Your task to perform on an android device: In the Docs App, In business letters, preview the letter and make the necessary changes to it.
Image 1: 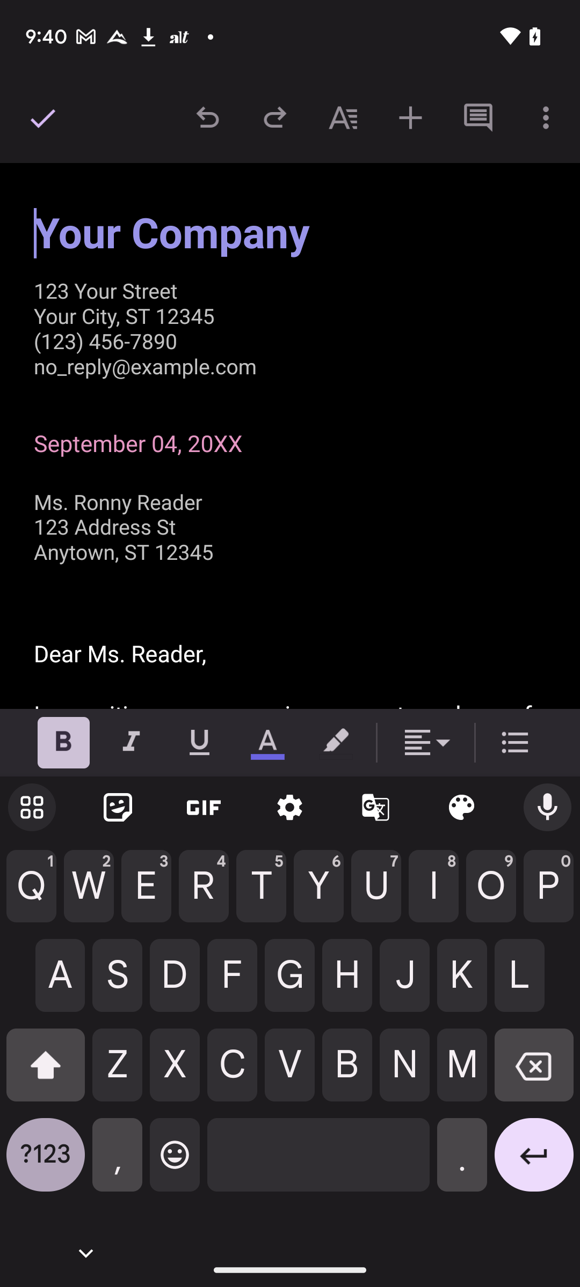
swipe right on the space bar to erase your company
Step 1: scroll left
Image 2: 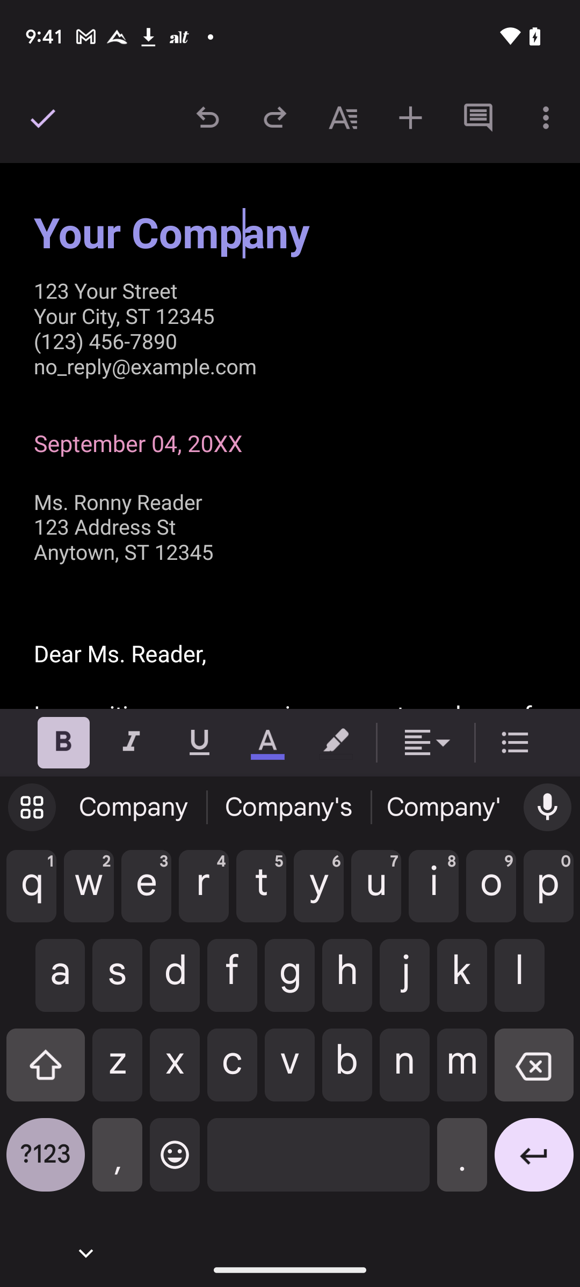
swipe right on the space bar to erase your company
Step 2: scroll left
Image 3: 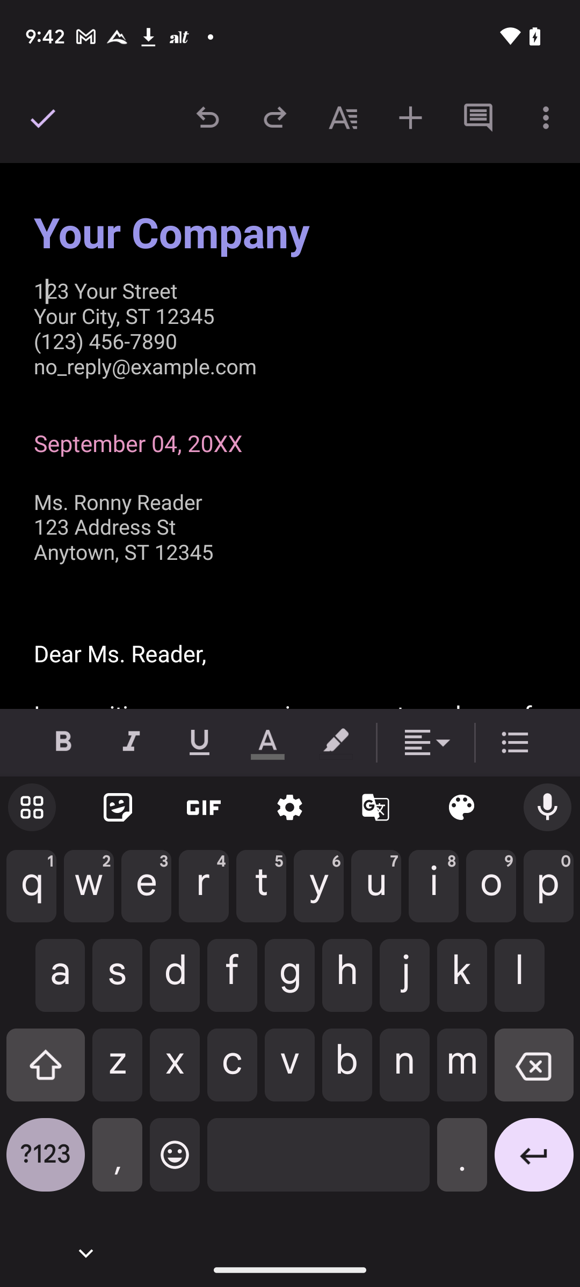
Click on the back space icon key
Step 3: click (534, 1073)
Image 6: 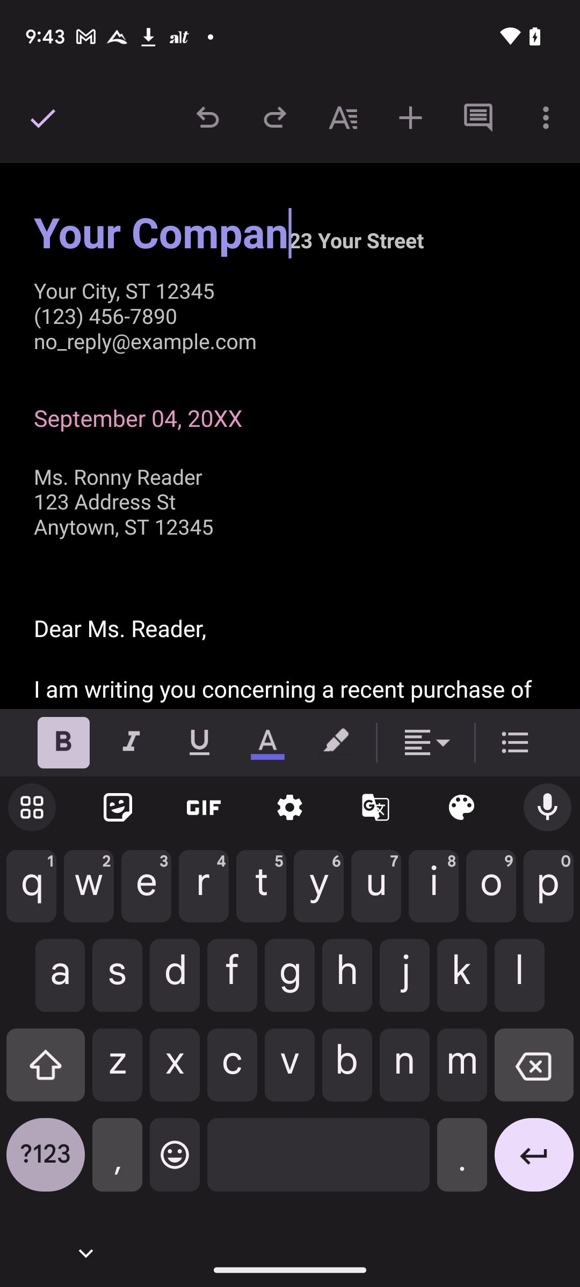
Click on the back space icon key
Step 6: click (534, 1073)
Image 7: 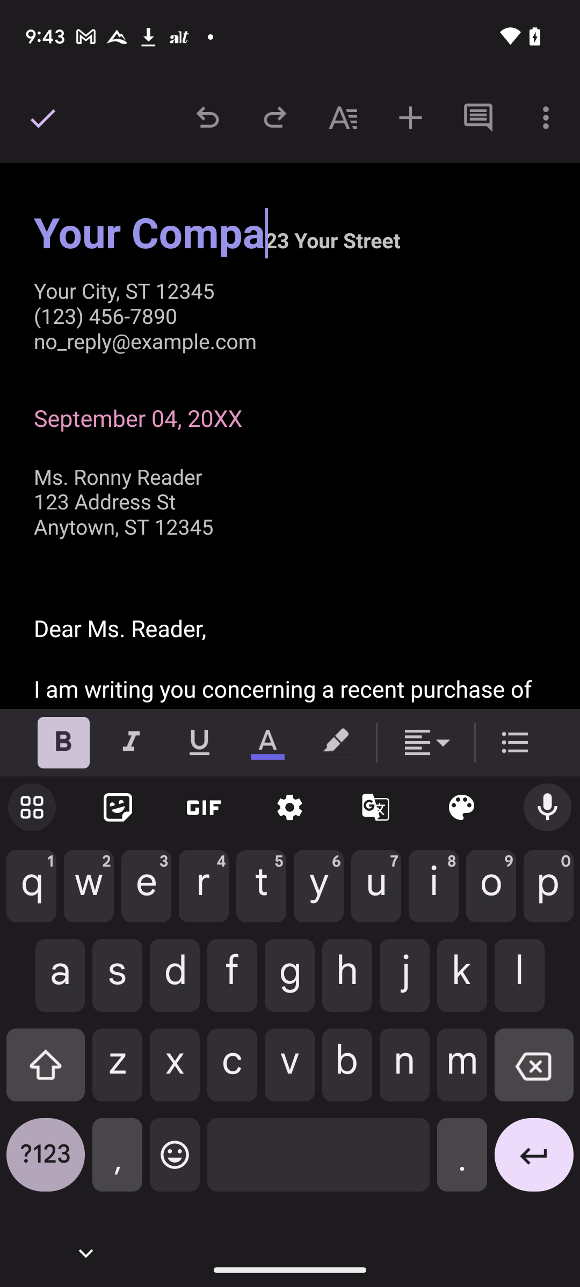
Click on the back space icon key
Step 7: click (534, 1073)
Image 8: 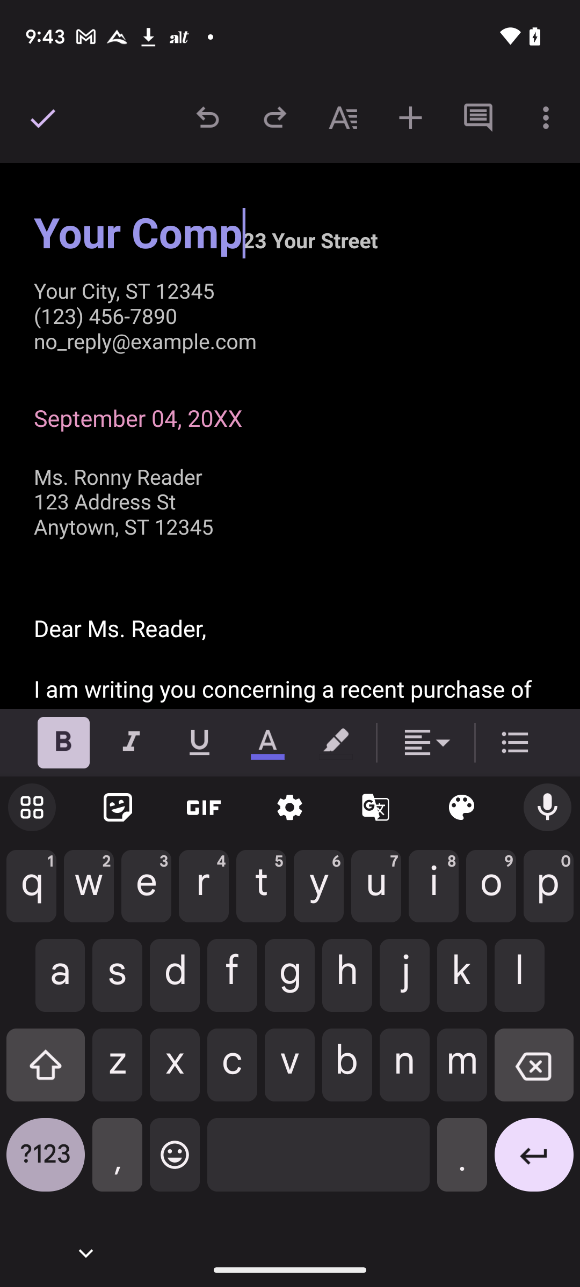
Click on the back space icon key
Step 8: click (534, 1073)
Image 9: 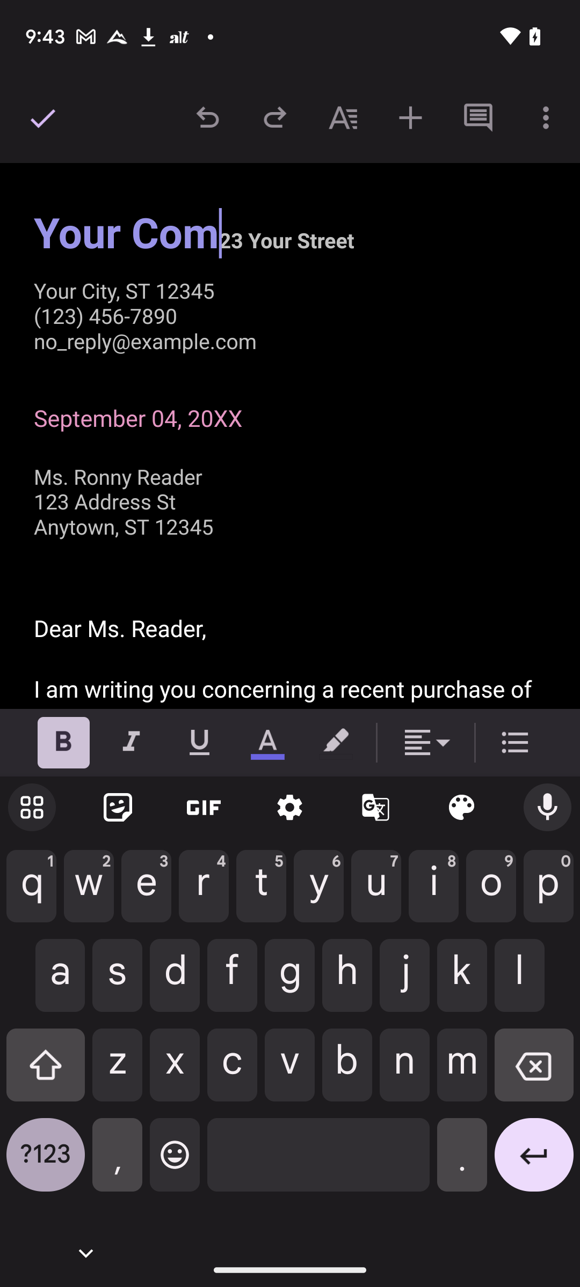
Click on the back space icon key
Step 9: click (534, 1073)
Image 10: 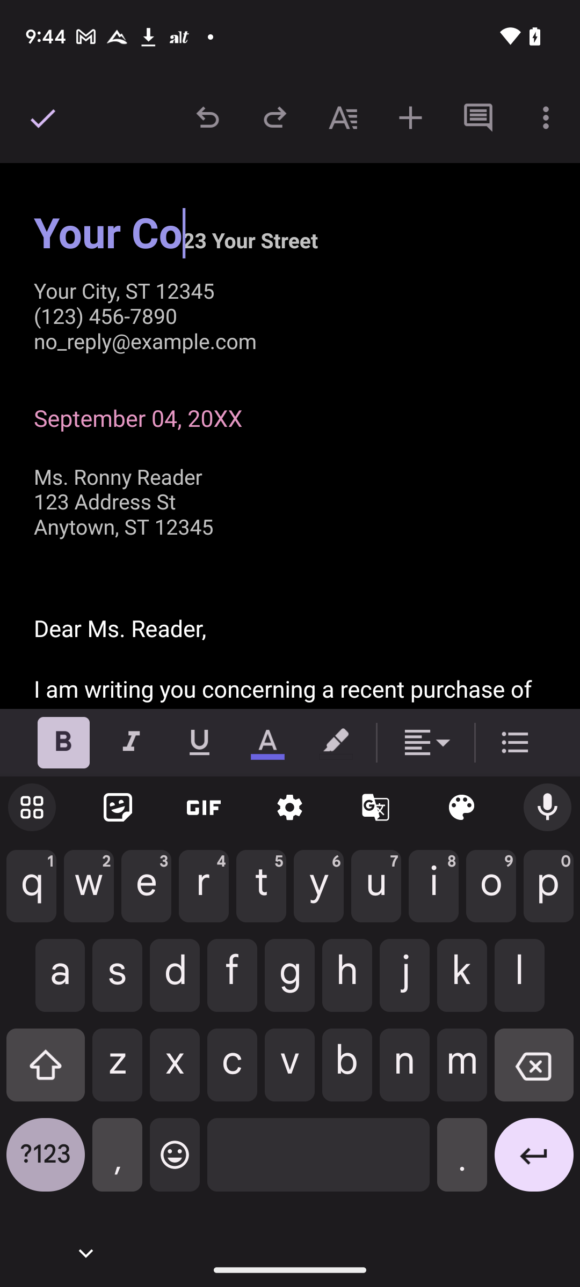
Click on the back space icon key
Step 10: click (534, 1073)
Image 11: 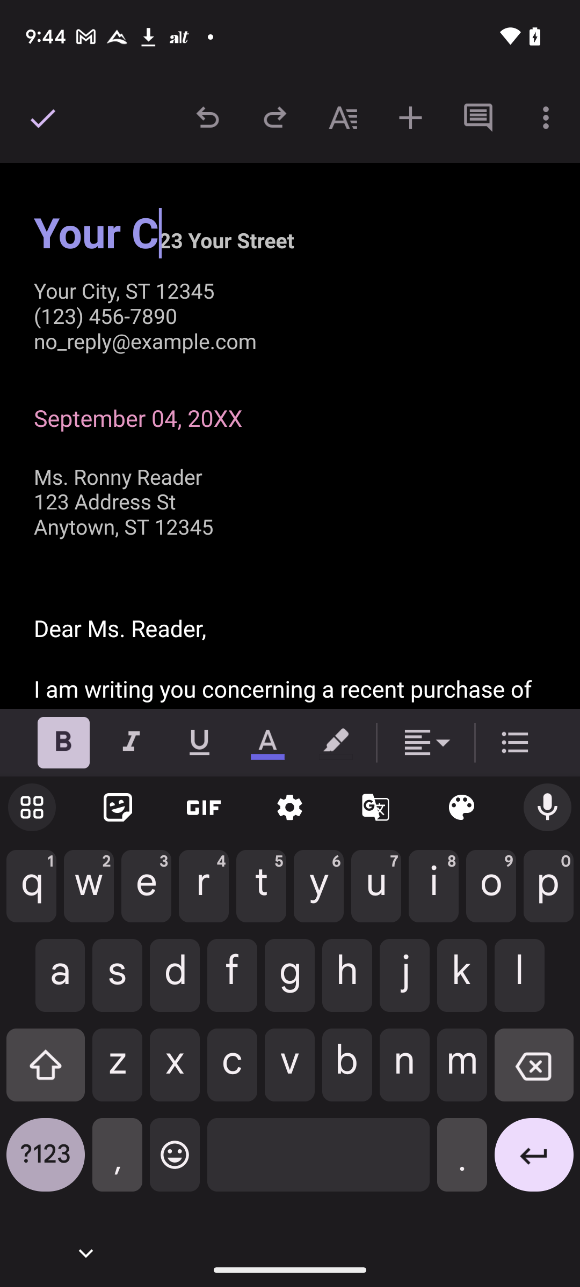
Click on the back space icon key
Step 11: click (534, 1073)
Image 12: 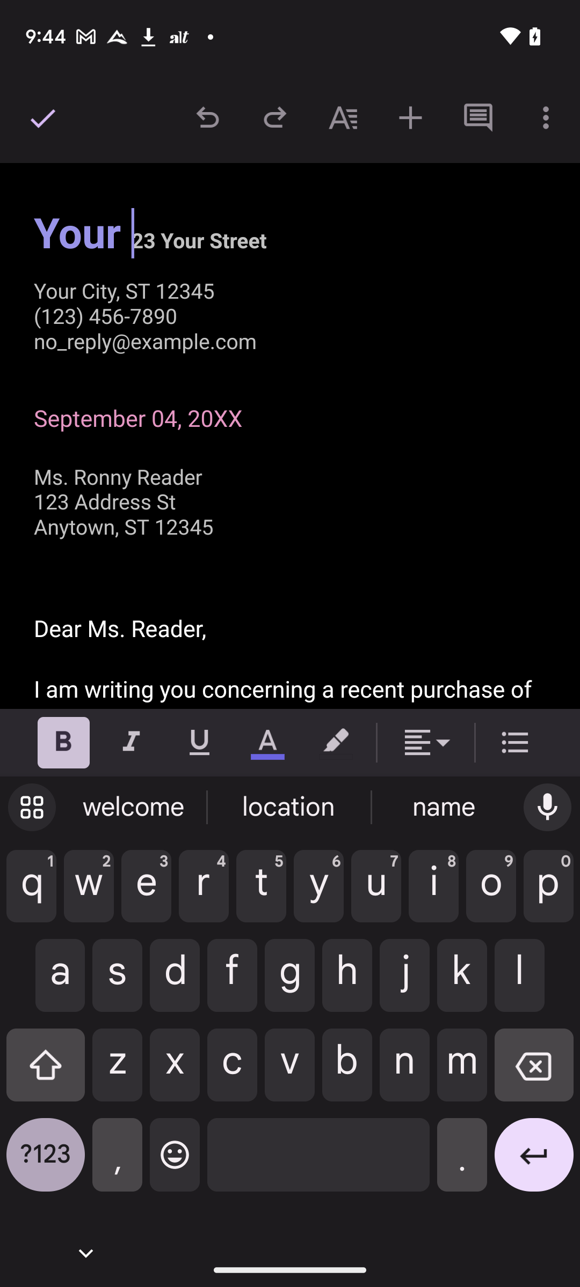
Click on the back space icon key
Step 12: click (534, 1073)
Image 13: 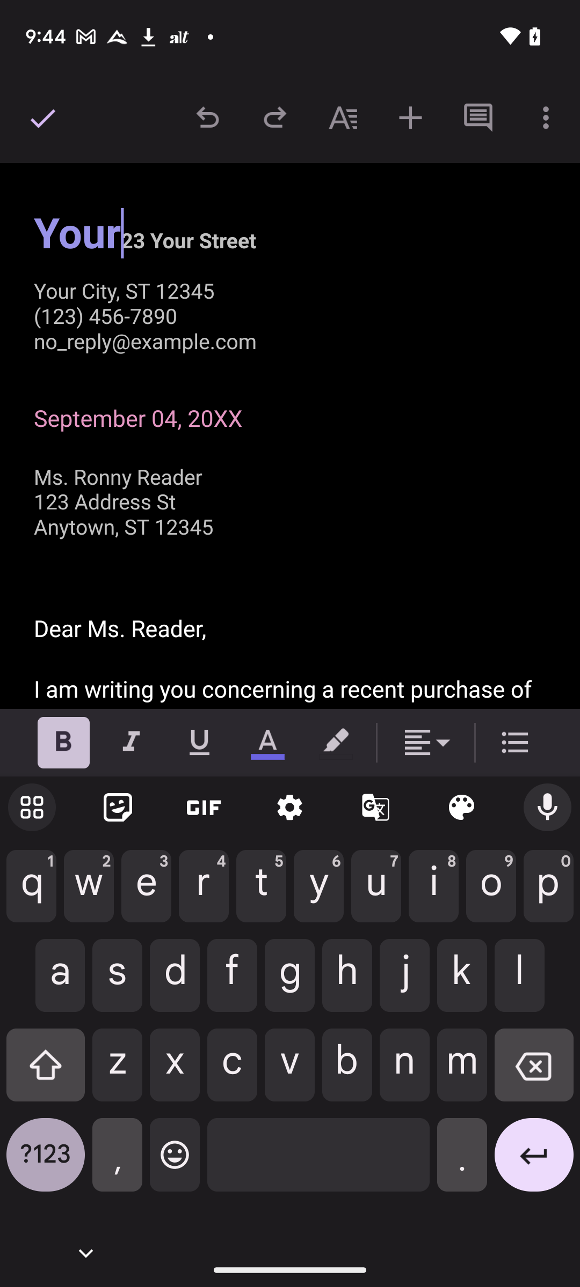
Click on the back space icon key
Step 13: click (534, 1073)
Image 14: 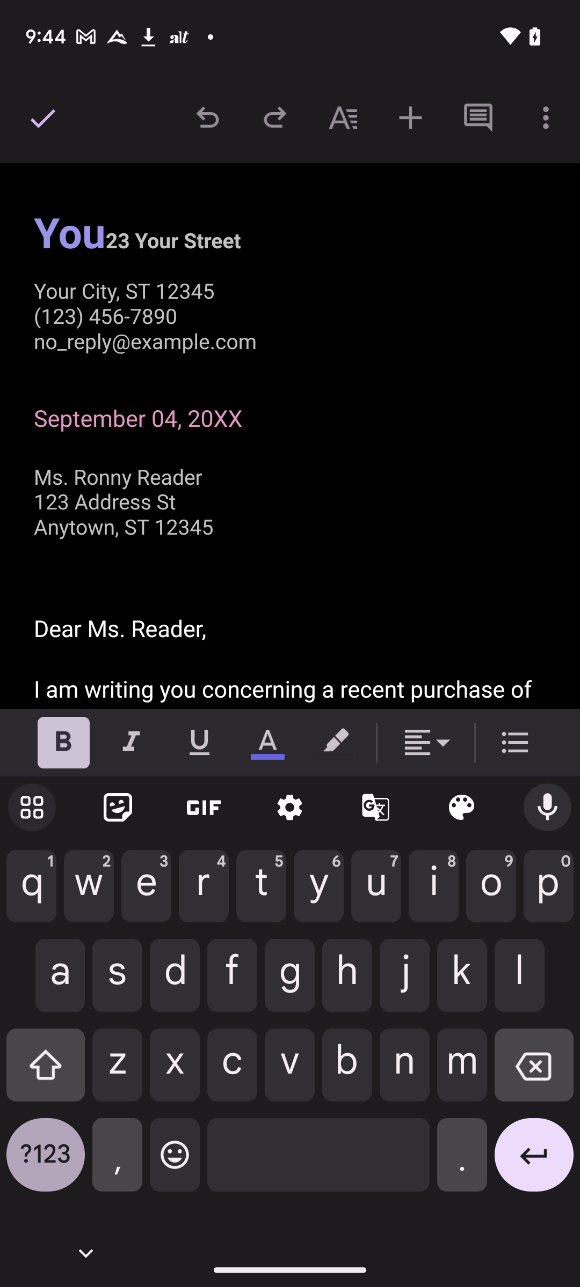
Click on the back space icon key
Step 14: click (534, 1073)
Image 15: 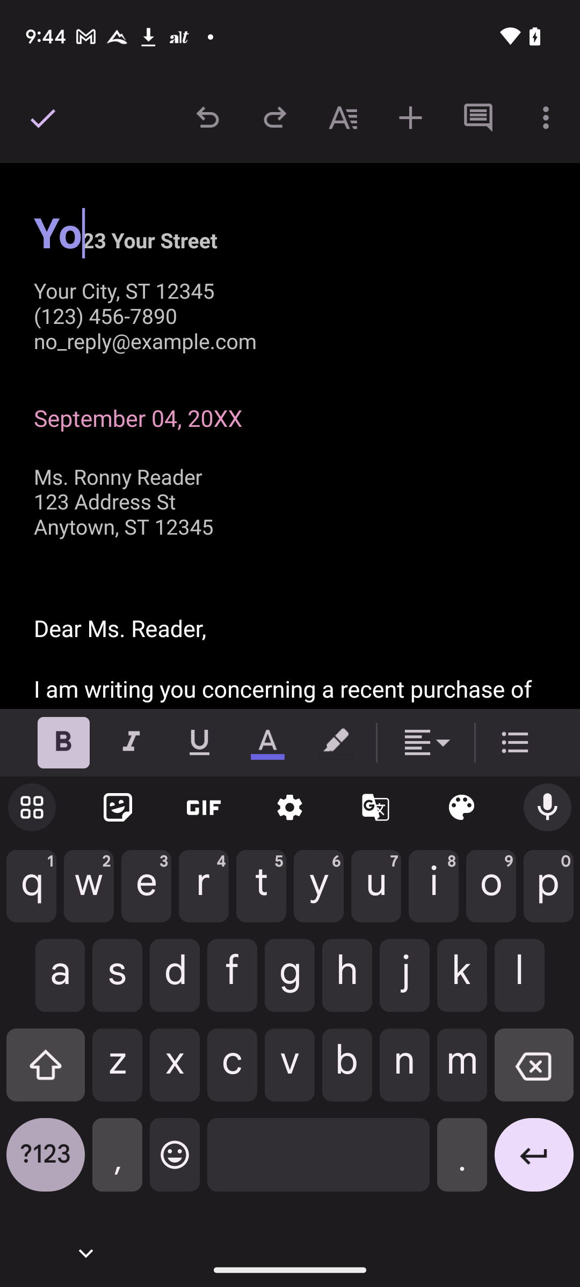
Click on the back space icon key
Step 15: click (534, 1073)
Image 16: 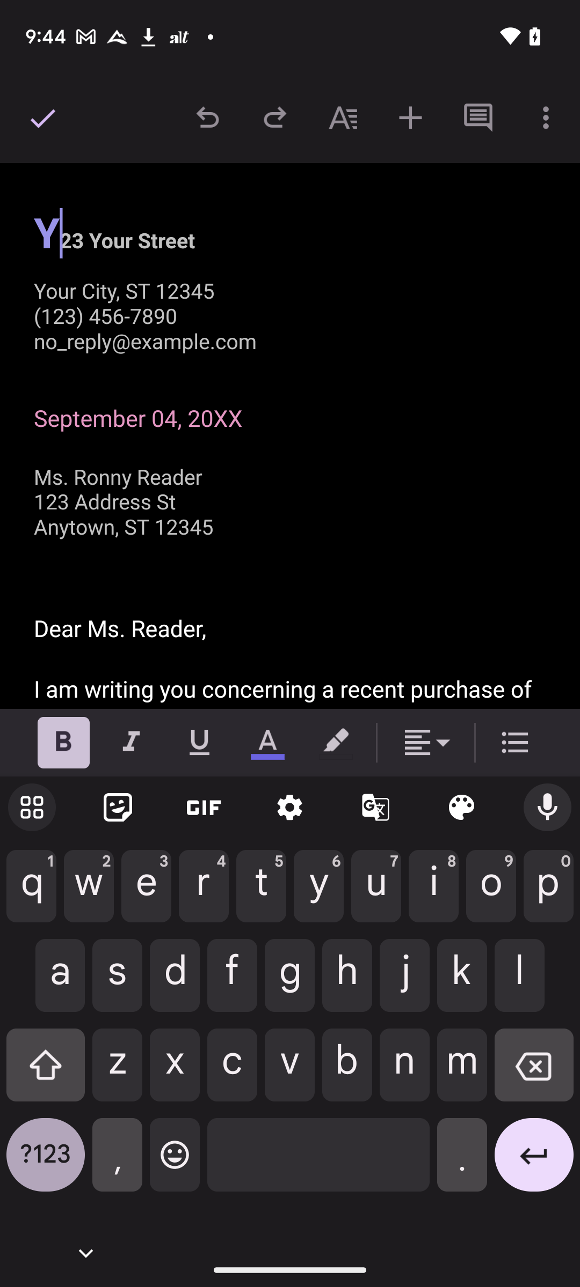
Click on the back space icon key
Step 16: click (534, 1073)
Image 17: 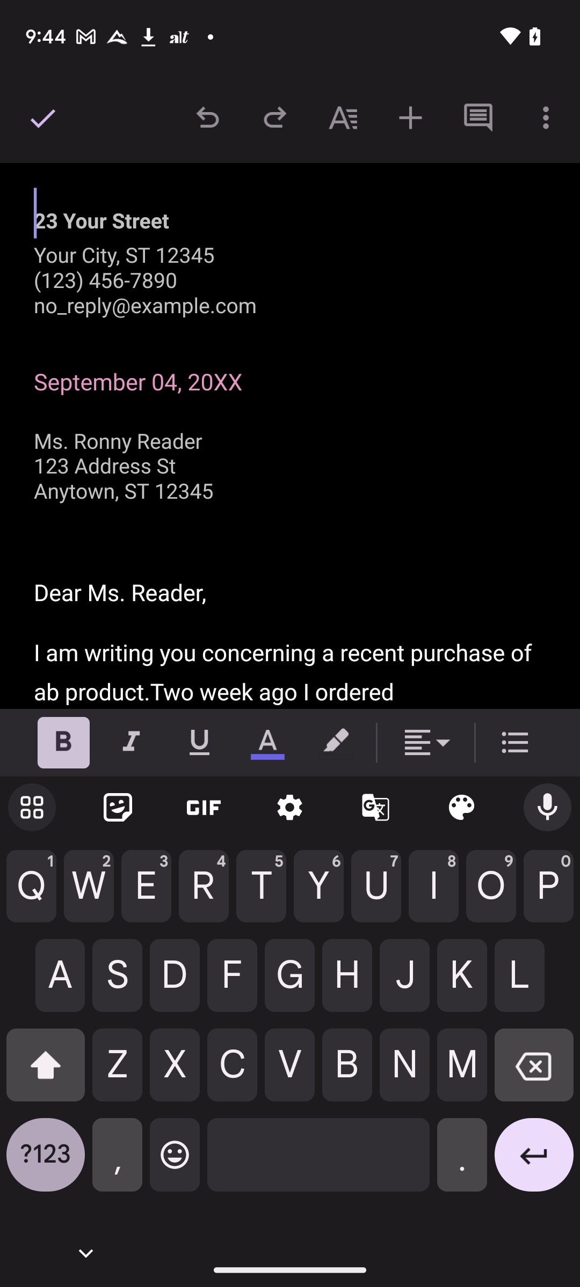
Click on the tick icon at the top right corner
Step 17: click (39, 117)